Your task to perform on an android device: I want to start learning in a proper way, and I decided to learn from Beginnings - 600 BCE, so start learning this course in the Khan Academy app.
Image 0: 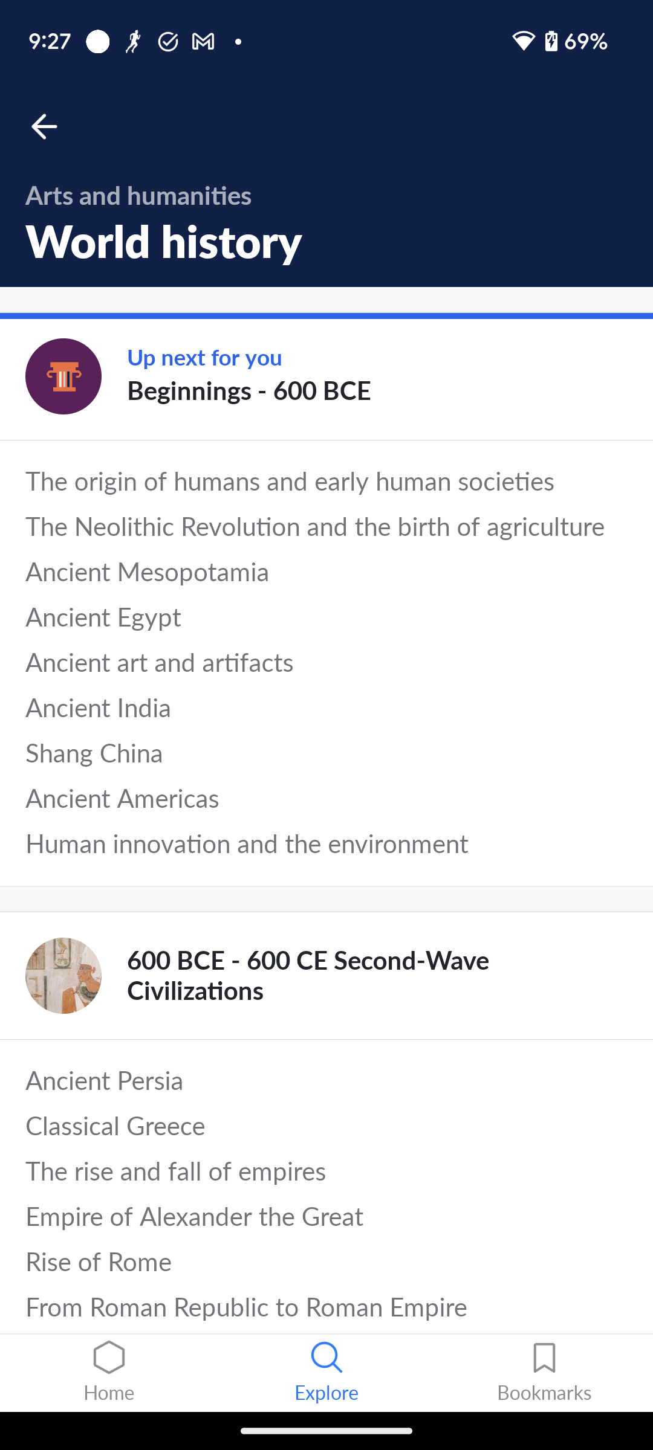
Click on the Beginnings - 600 BCE to start this course.
Step 0: click (364, 391)
Image 1: 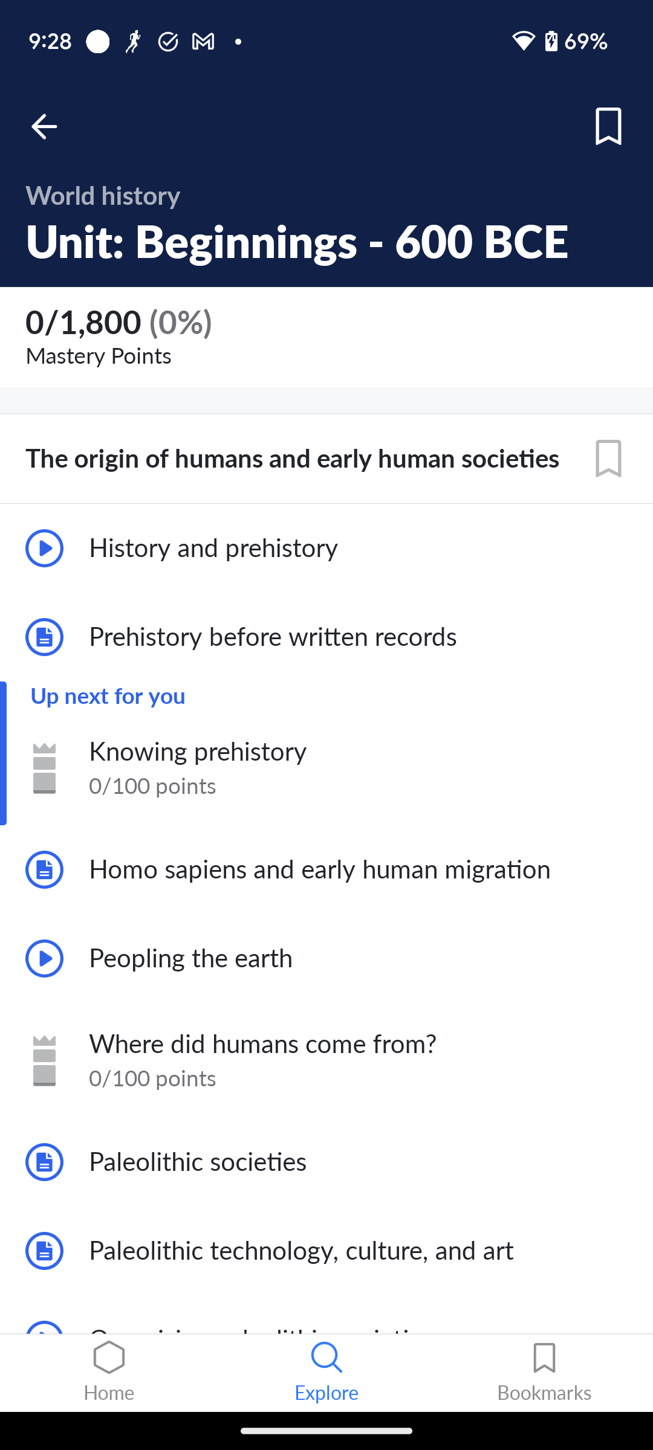
Click on the History and prehistory option to start learning the first chapter of this course.
Step 1: click (358, 548)